Your task to perform on an android device: In the DeftPDF app, Add text "hello" at first page in test pdf
Image 0: 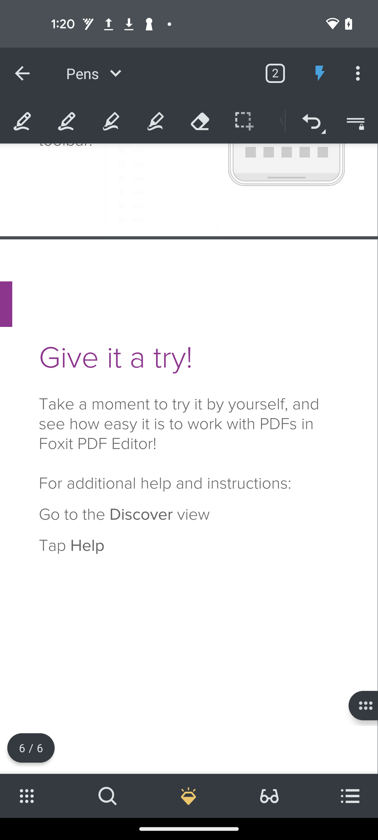
Open the DeftPDF app
Step 0: open app "DeftPDF"
Image 1: 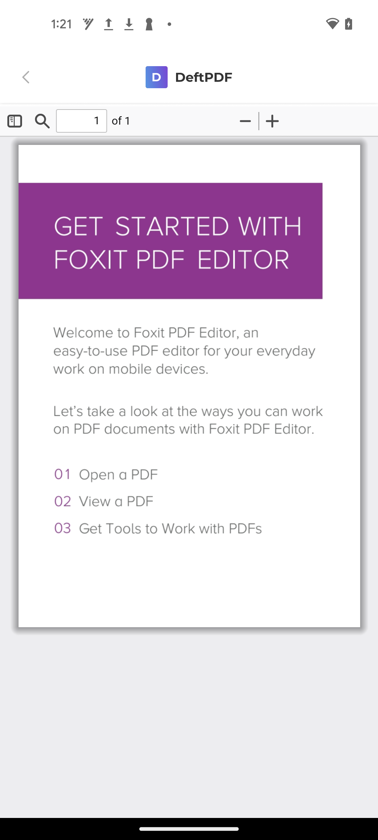
Go back to the previous page
Step 1: press back button
Image 2: 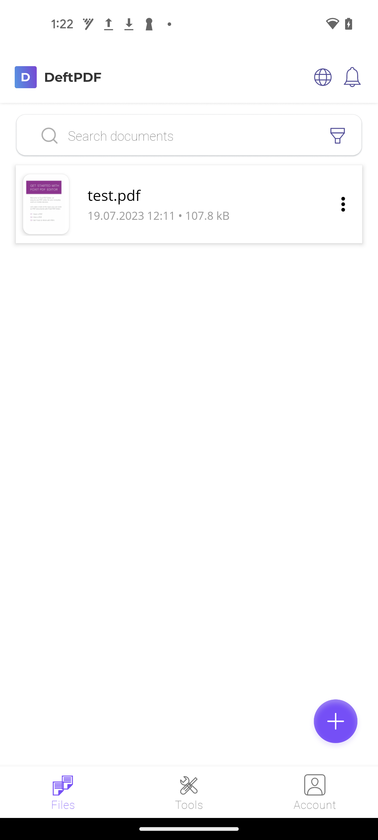
Click on the three dots in the front of test.pdf
Step 2: click (343, 204)
Image 3: 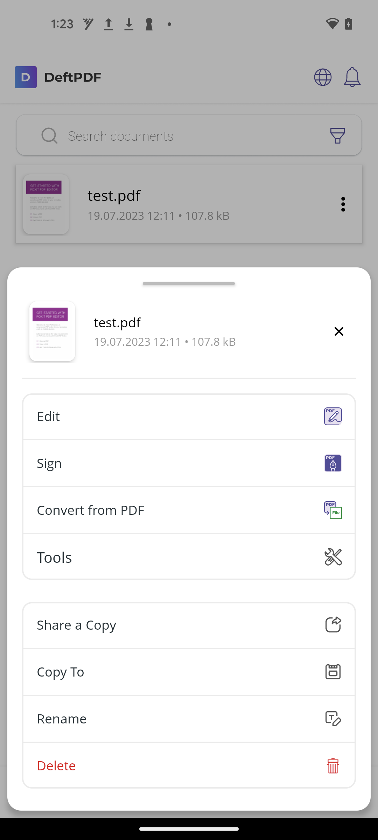
Click on the Edit 
Step 3: click (173, 416)
Image 4: 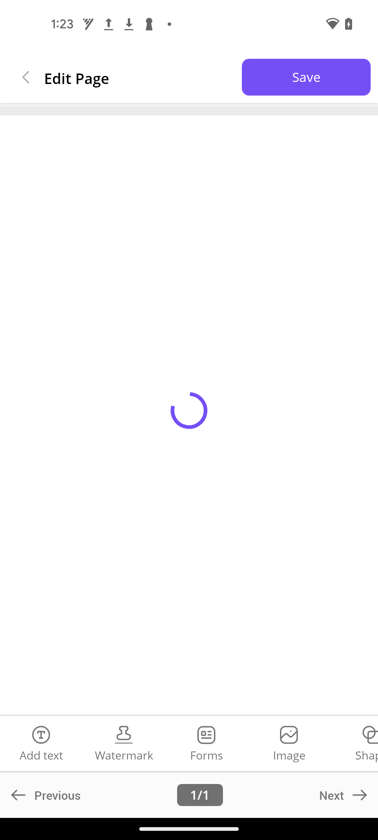
Click on the Edit 
Step 4: wait
Image 5: 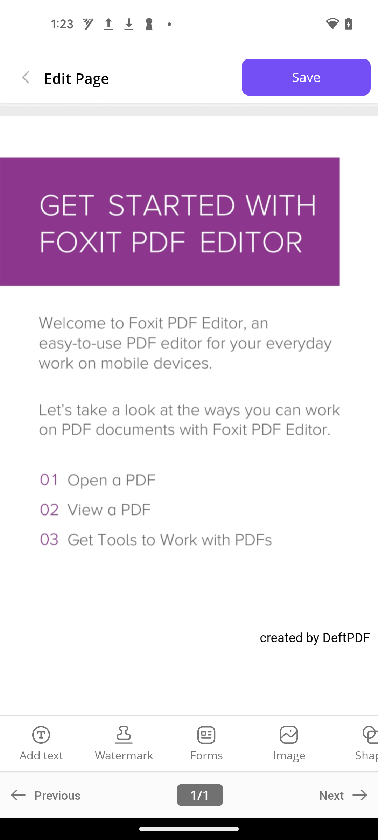
Click on the Add Text section
Step 5: click (41, 755)
Image 6: 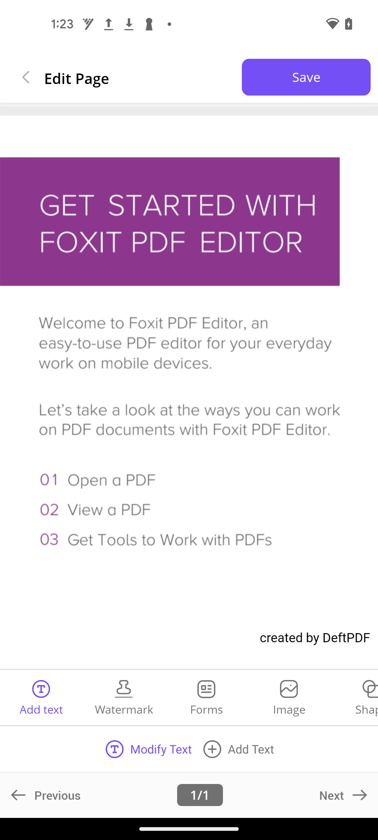
Click on the Add Text icon in Add Text section
Step 6: click (212, 749)
Image 7: 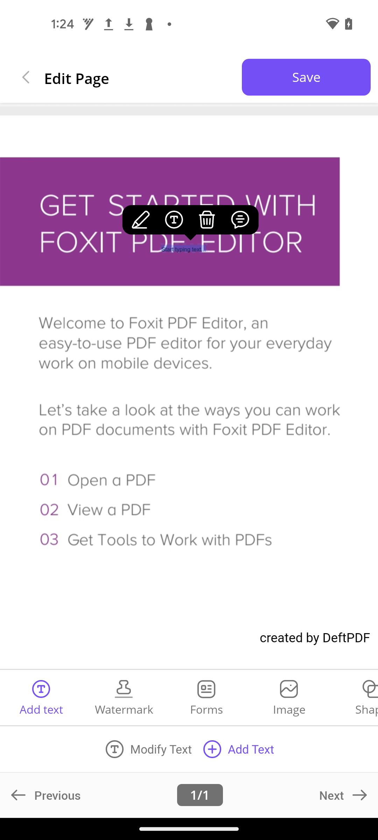
Click on the text bar
Step 7: click (190, 388)
Image 8: 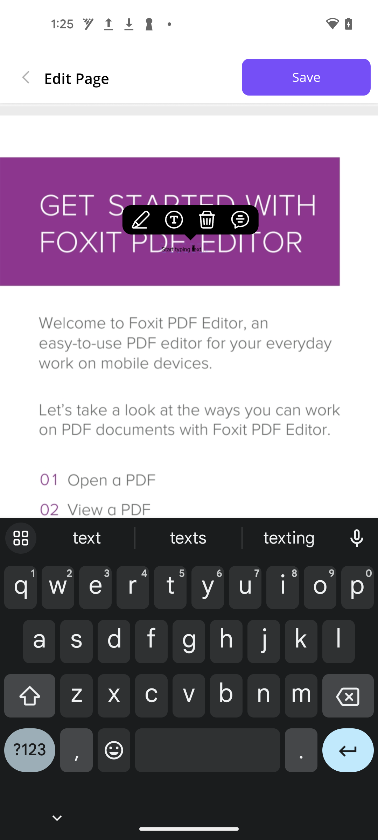
Remove the current text
Step 8: click (366, 709)
Image 9: 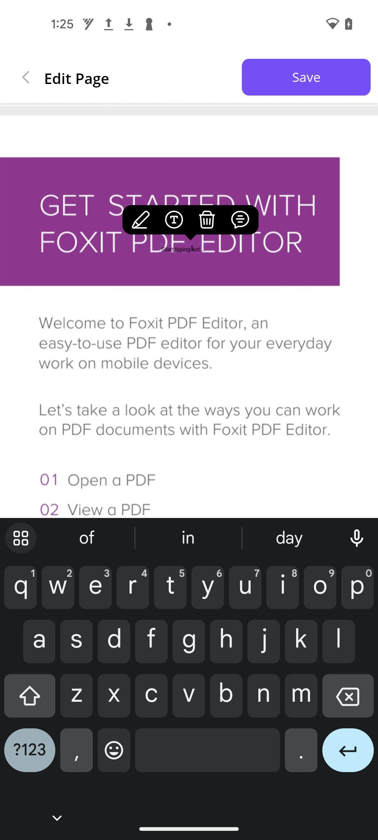
Remove the current text
Step 9: click (348, 701)
Image 10: 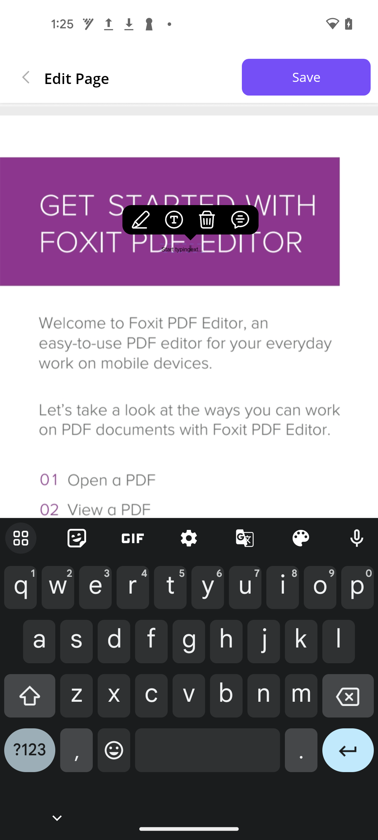
Remove the current text
Step 10: click (348, 701)
Image 11: 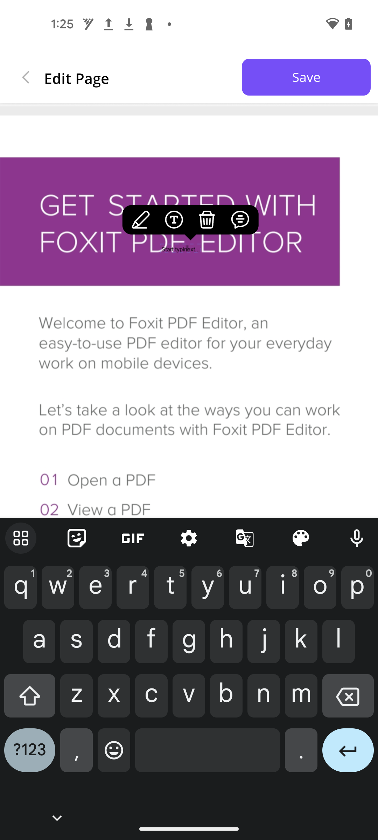
Remove the current text
Step 11: click (348, 701)
Image 12: 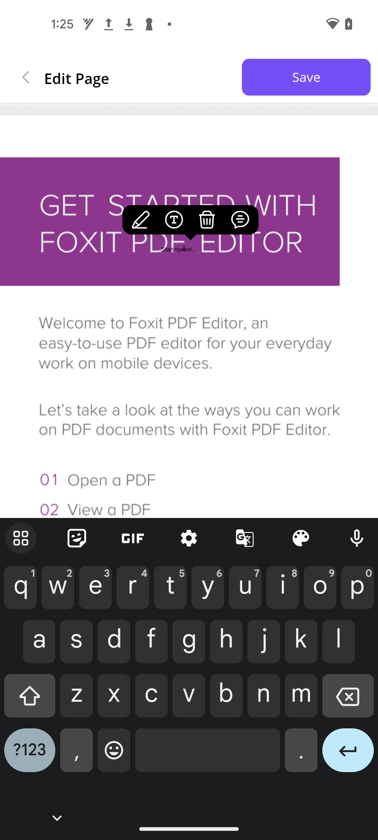
Remove the current text
Step 12: click (348, 701)
Image 13: 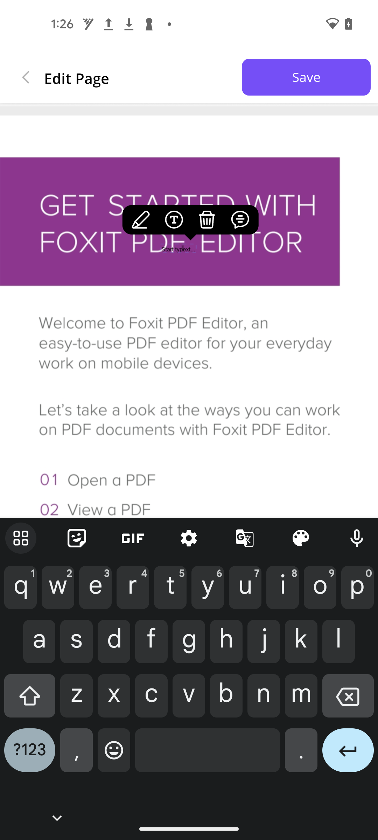
Remove the current text
Step 13: click (348, 701)
Image 14: 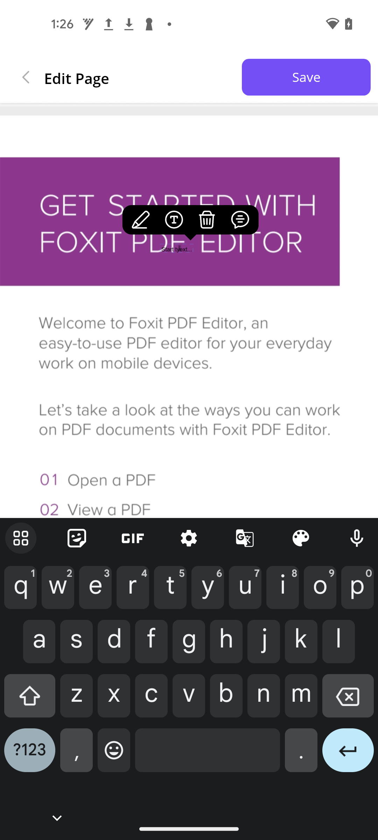
Remove the current text
Step 14: click (348, 701)
Image 15: 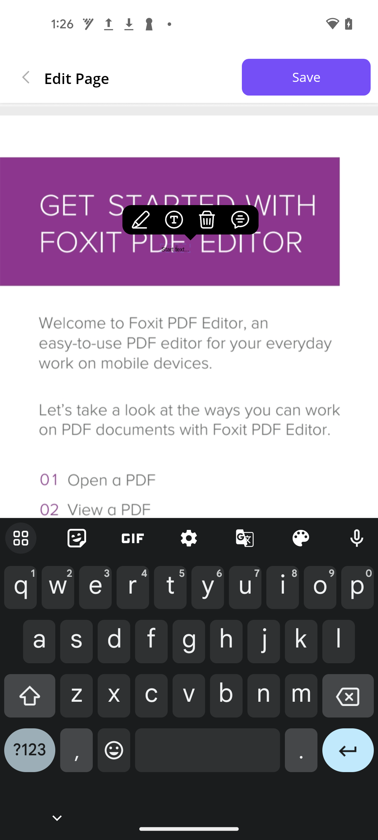
Remove the current text
Step 15: click (348, 701)
Image 16: 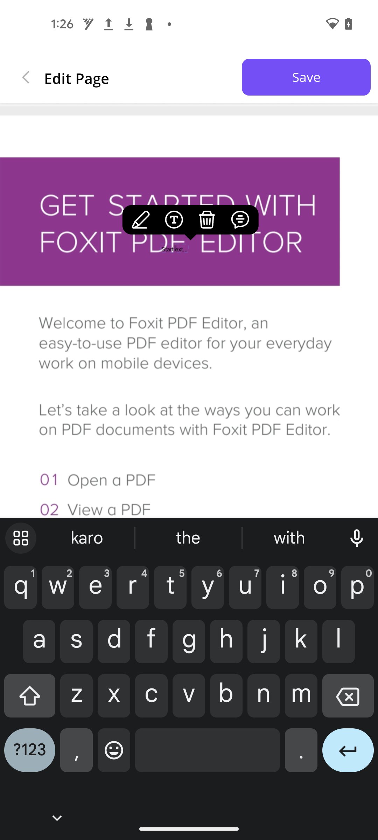
Remove the current text
Step 16: click (348, 701)
Image 17: 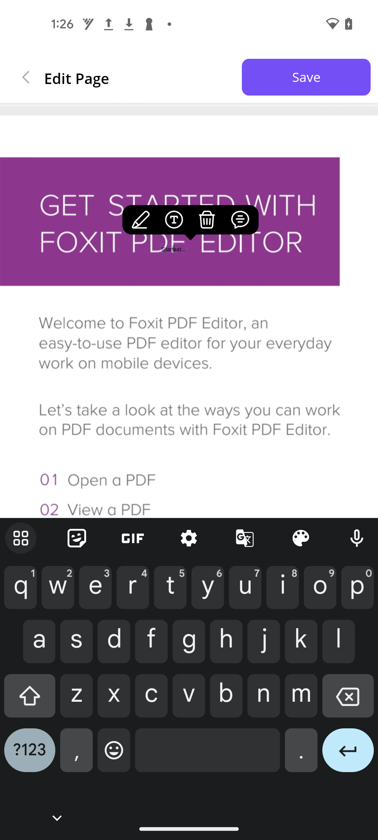
Remove the current text
Step 17: click (348, 701)
Image 18: 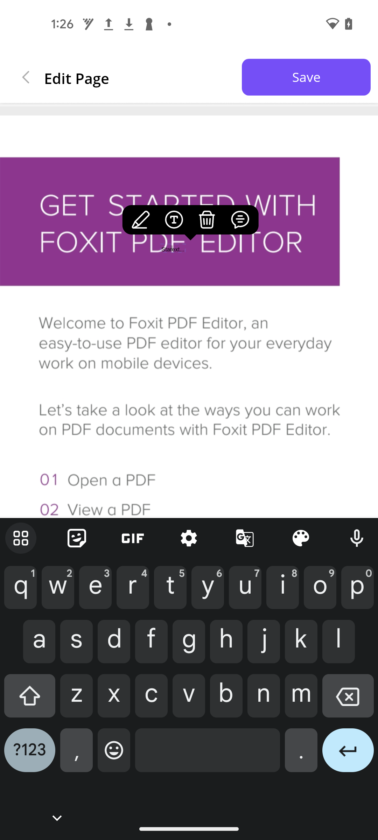
Remove the current text
Step 18: click (348, 701)
Image 19: 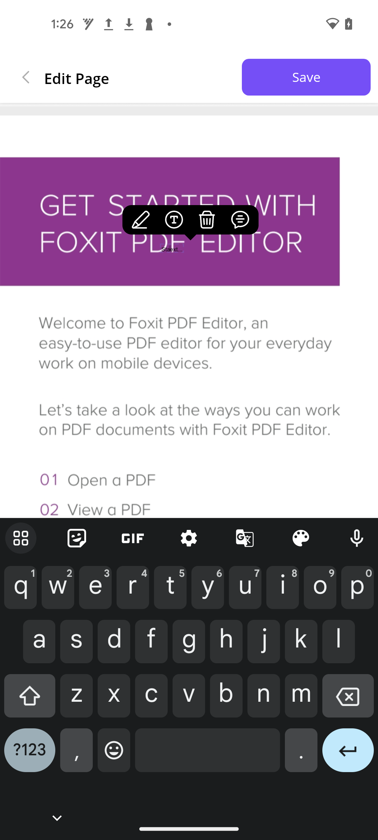
Remove the current text
Step 19: click (348, 701)
Image 20: 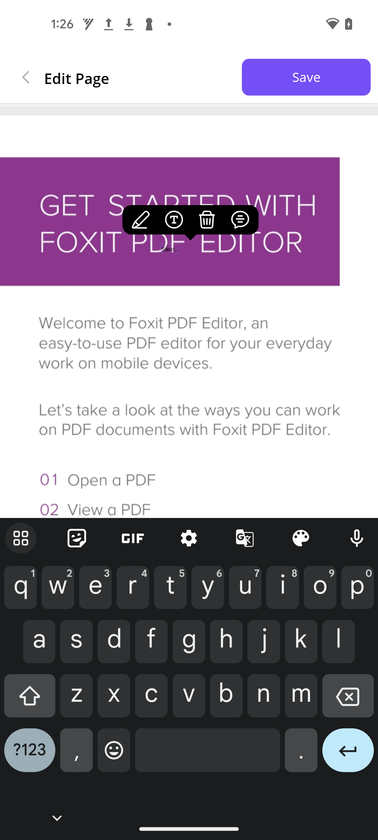
Remove the current text
Step 20: click (348, 701)
Image 21: 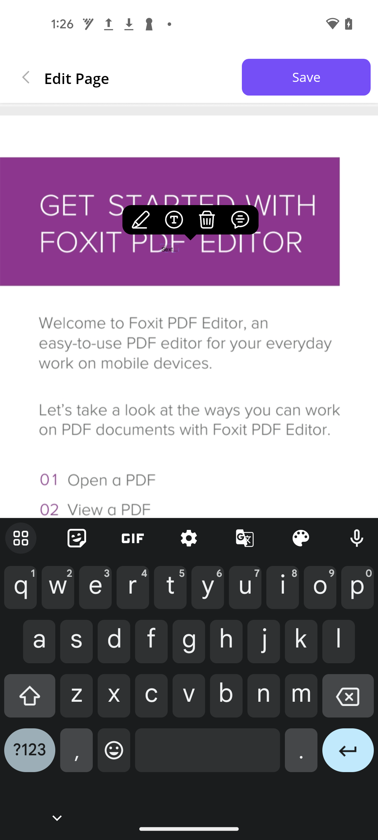
Remove the current text
Step 21: click (348, 701)
Image 22: 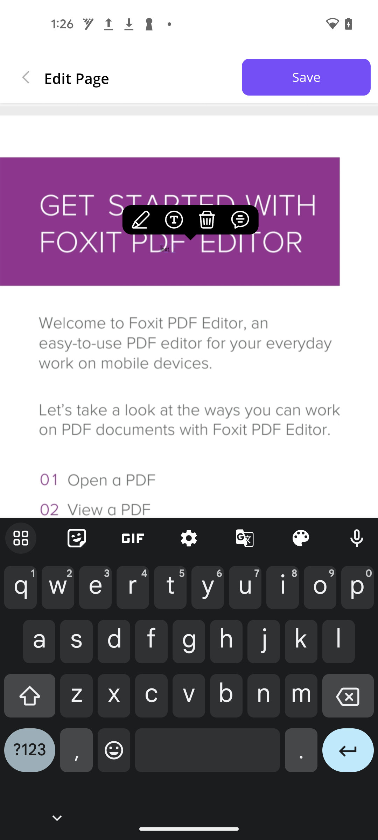
Remove the current text
Step 22: click (348, 701)
Image 23: 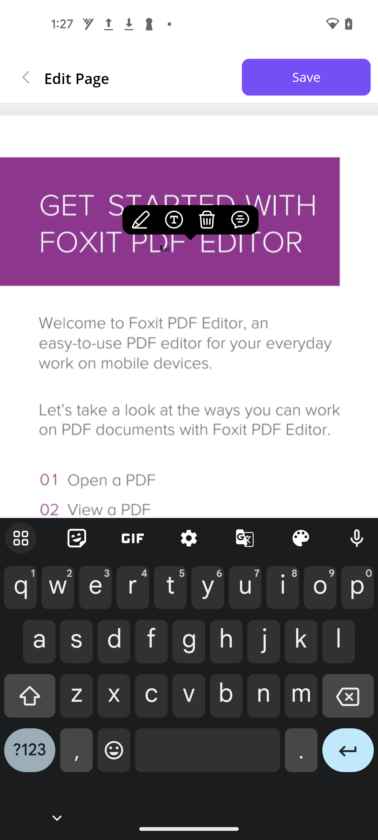
Remove the current text
Step 23: click (190, 388)
Image 24: 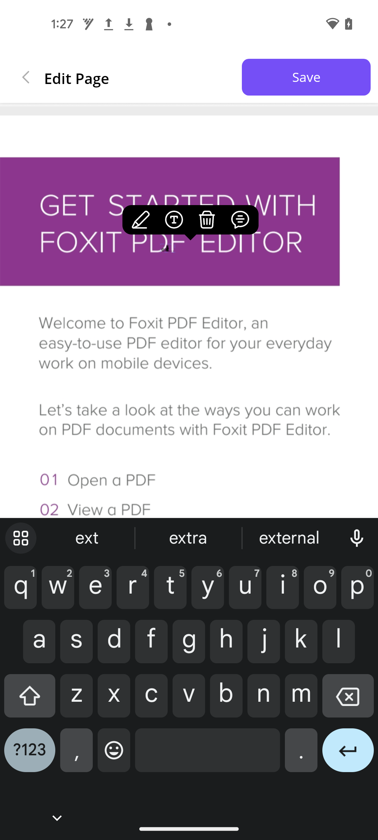
Remove the current text
Step 24: click (348, 701)
Image 25: 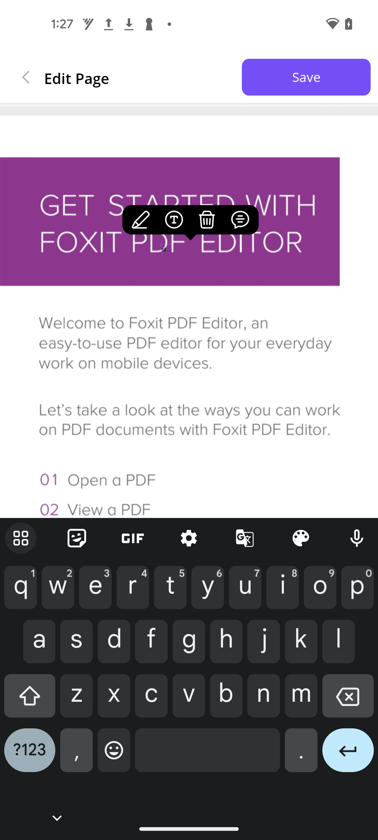
Remove the current text
Step 25: click (348, 701)
Image 26: 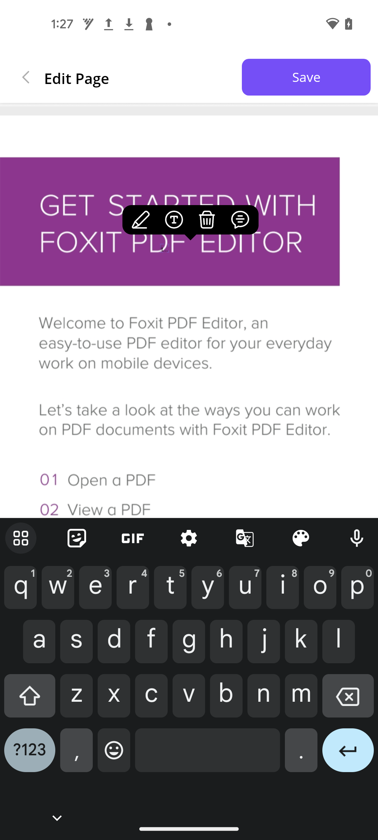
Remove the current text
Step 26: click (348, 701)
Image 27: 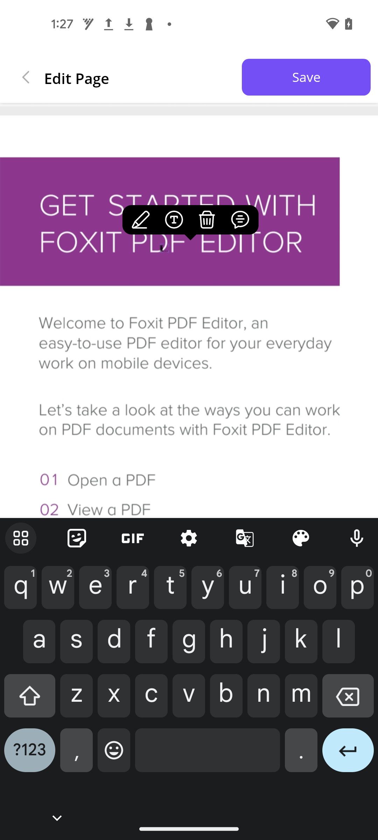
Add hello text
Step 27: click (190, 388)
Image 28: 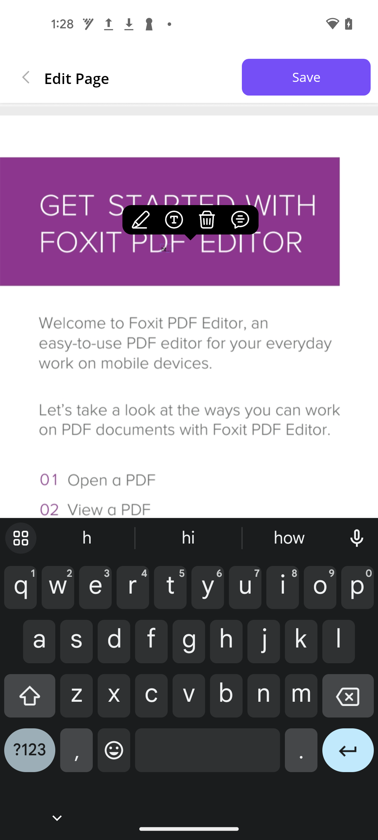
Add hello text
Step 28: click (190, 388)
Image 29: 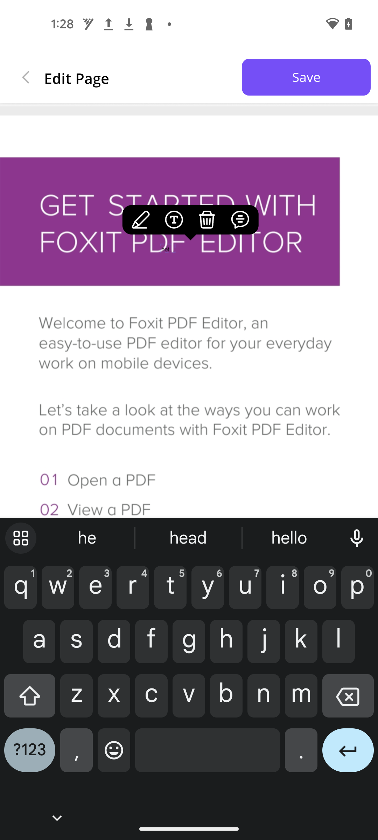
Add hello text
Step 29: click (190, 388)
Image 30: 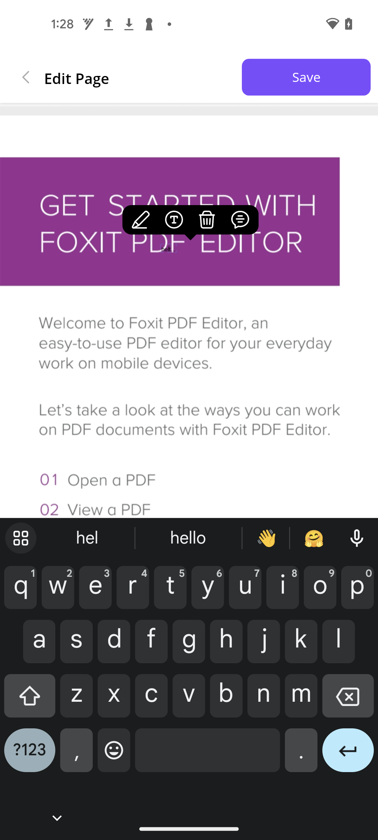
Add hello text
Step 30: click (190, 388)
Image 31: 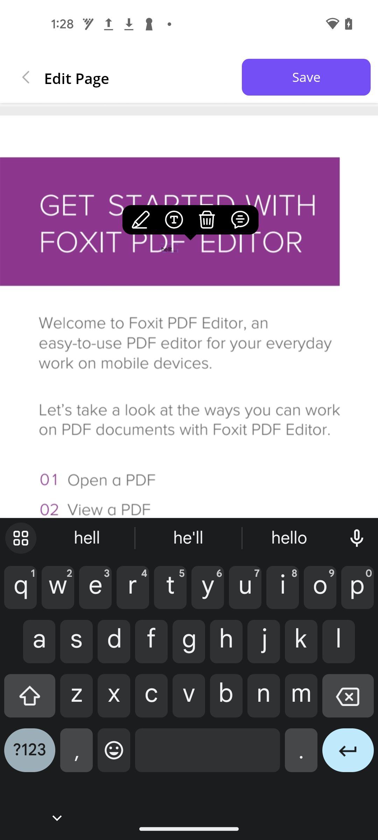
Add hello text
Step 31: click (190, 388)
Image 32: 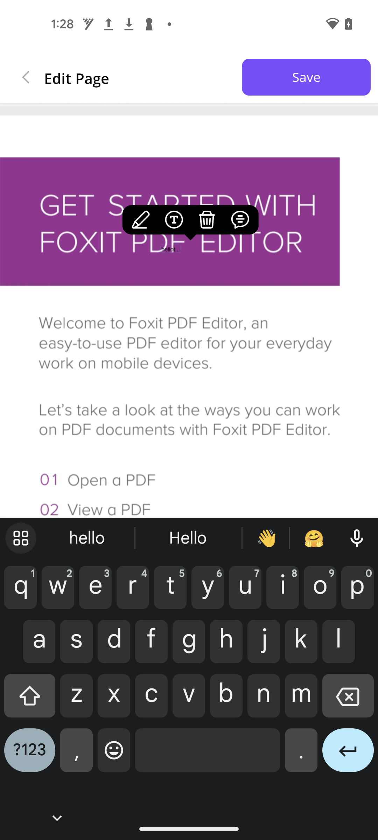
Click on the Save button
Step 32: click (306, 77)